Your task to perform on an android device: Open Calendar app then create an event as fitness held on 11th june at 2:30 pm to 3:30 pm at HerFitness,Janakpuri,New Delhi
Image 0: 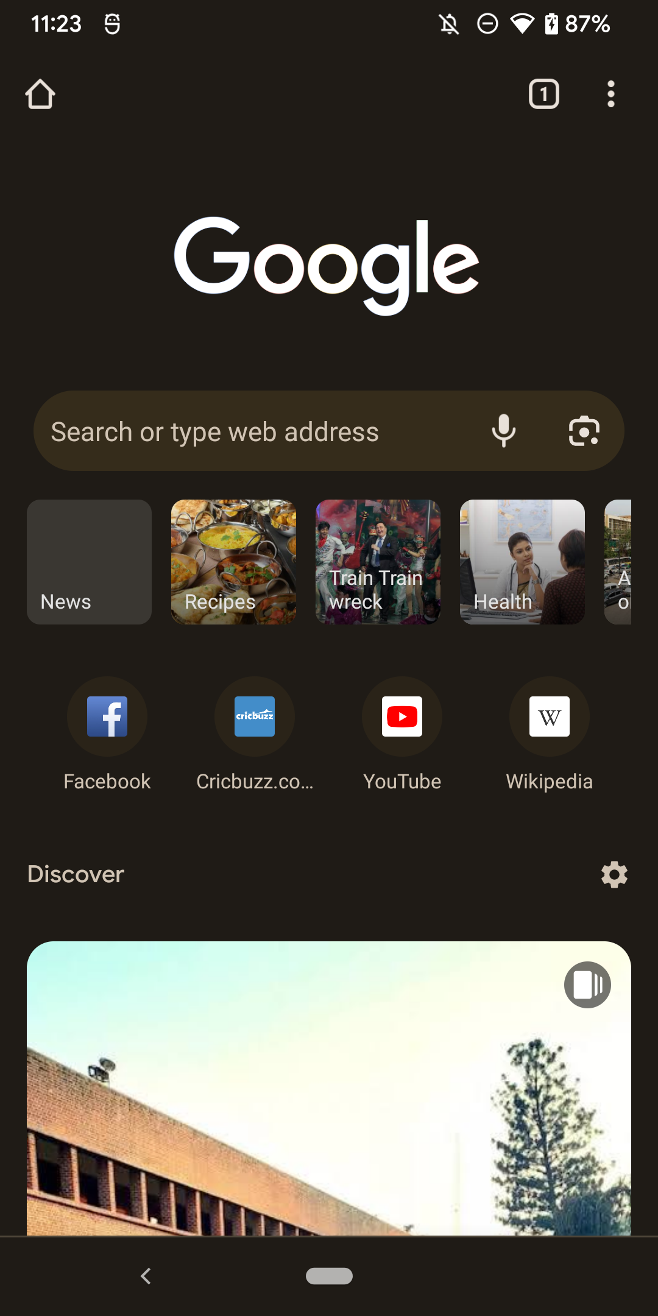
Open Calendar app
Step 0: open app "Calendar"
Image 1: 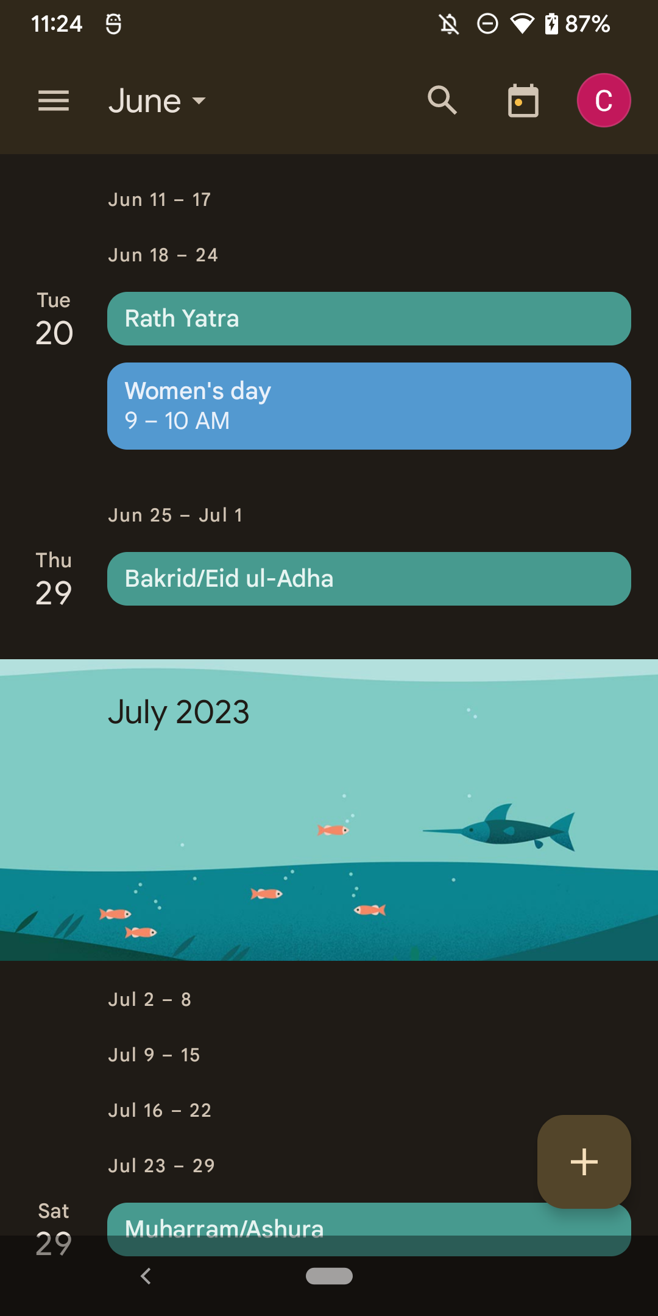
Click on + icon at the bottom right corner
Step 1: click (584, 1162)
Image 3: 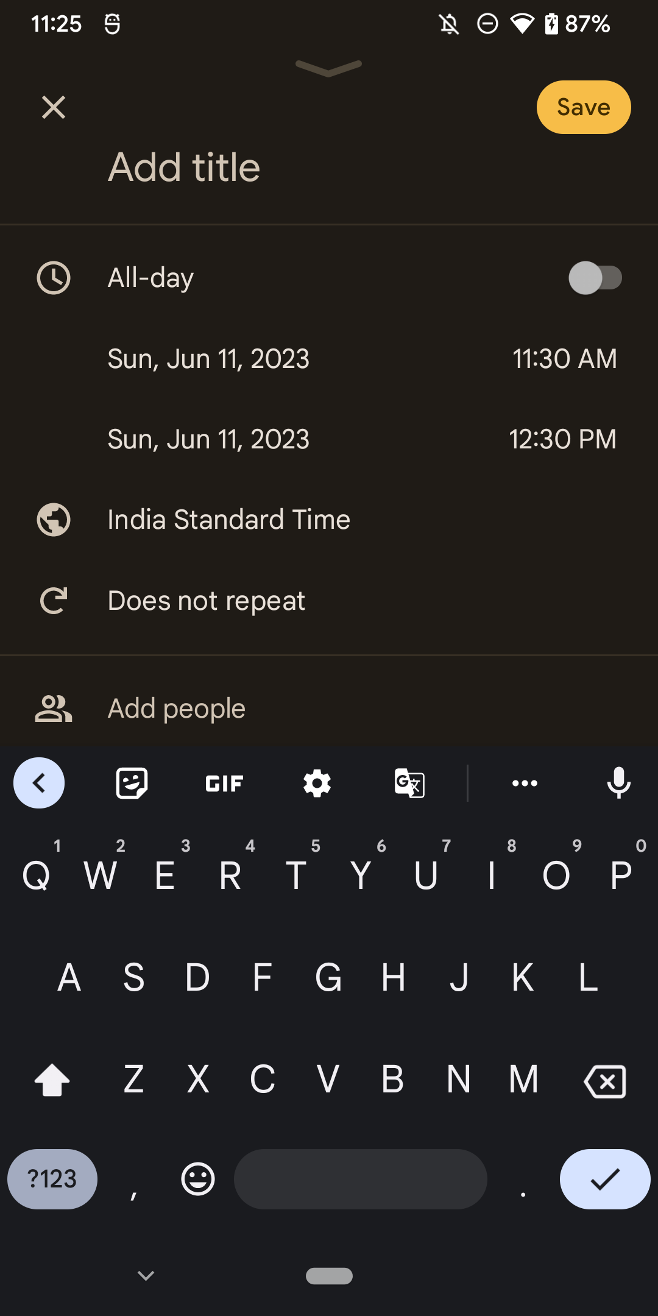
Enter title as fitness
Step 3: type "fitness"
Image 4: 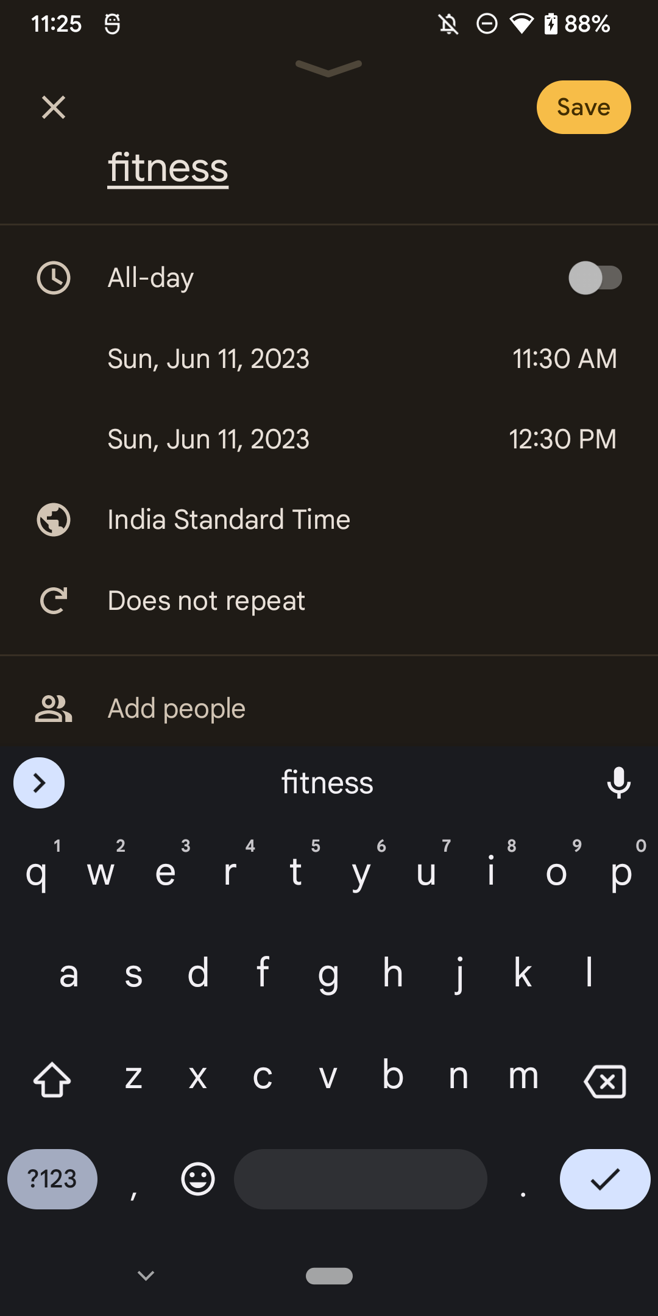
Click on the start date 
Step 4: click (310, 358)
Image 5: 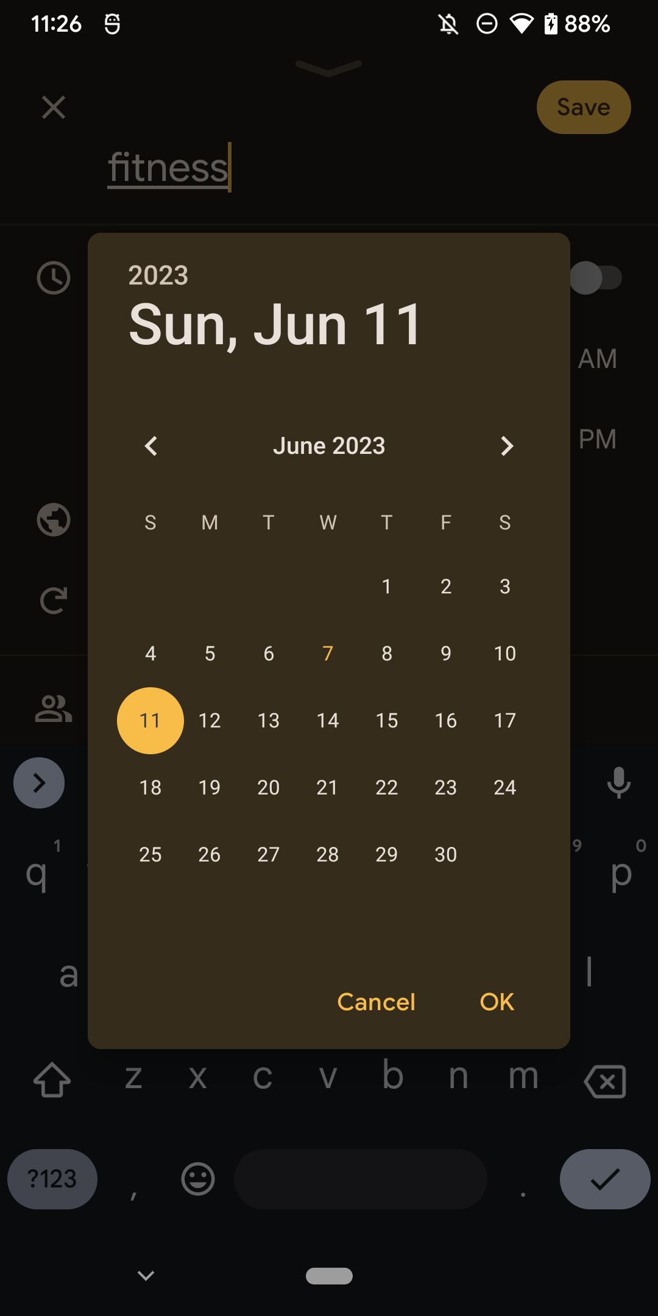
Click on OK button
Step 5: click (497, 1002)
Image 6: 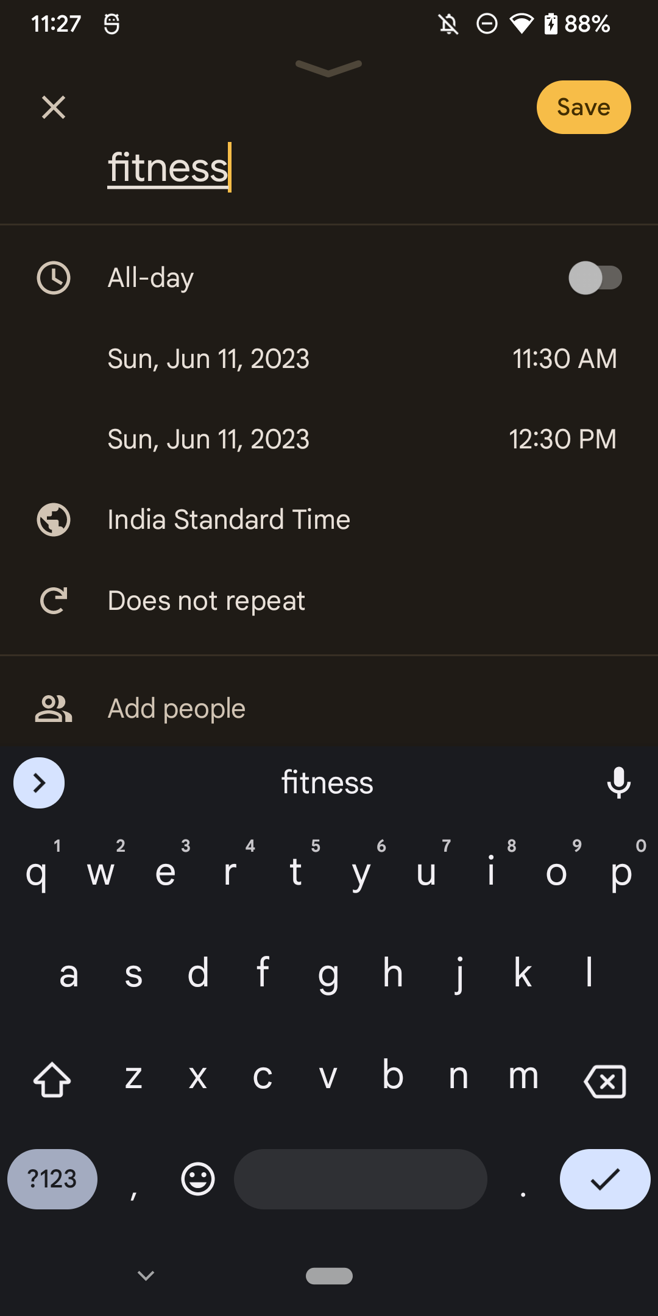
Click on the start time
Step 6: click (565, 358)
Image 7: 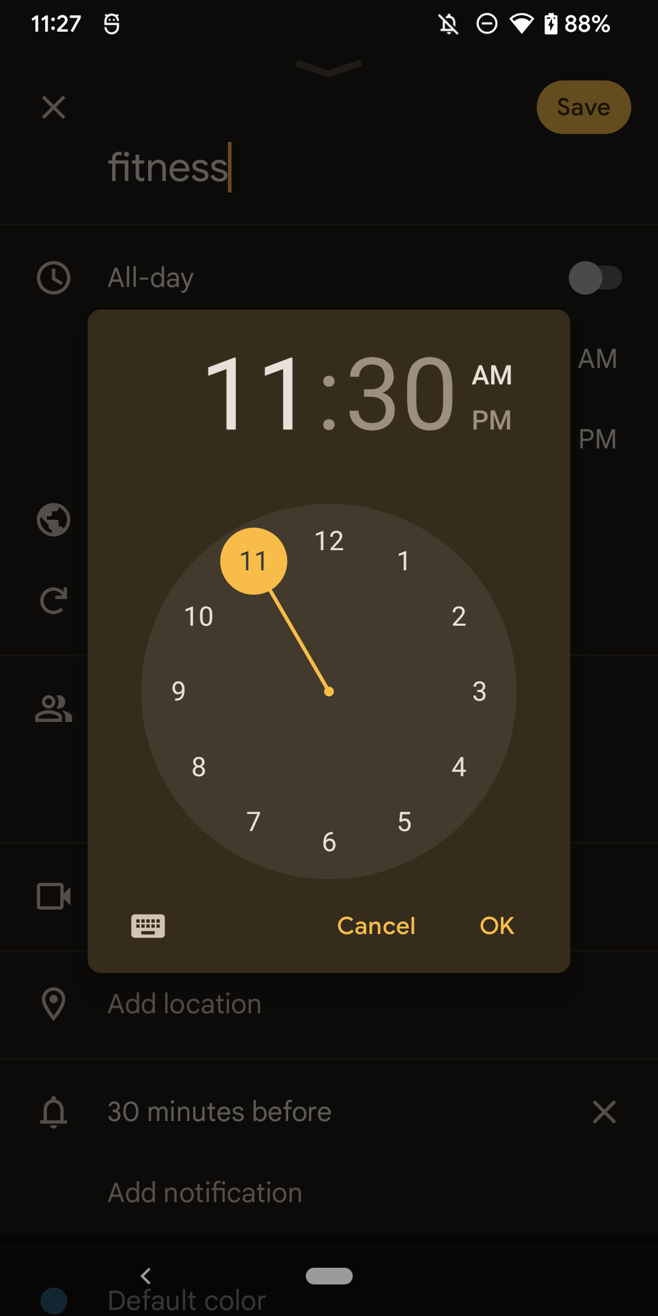
Set time as 2:30 pm
Step 7: click (459, 615)
Image 9: 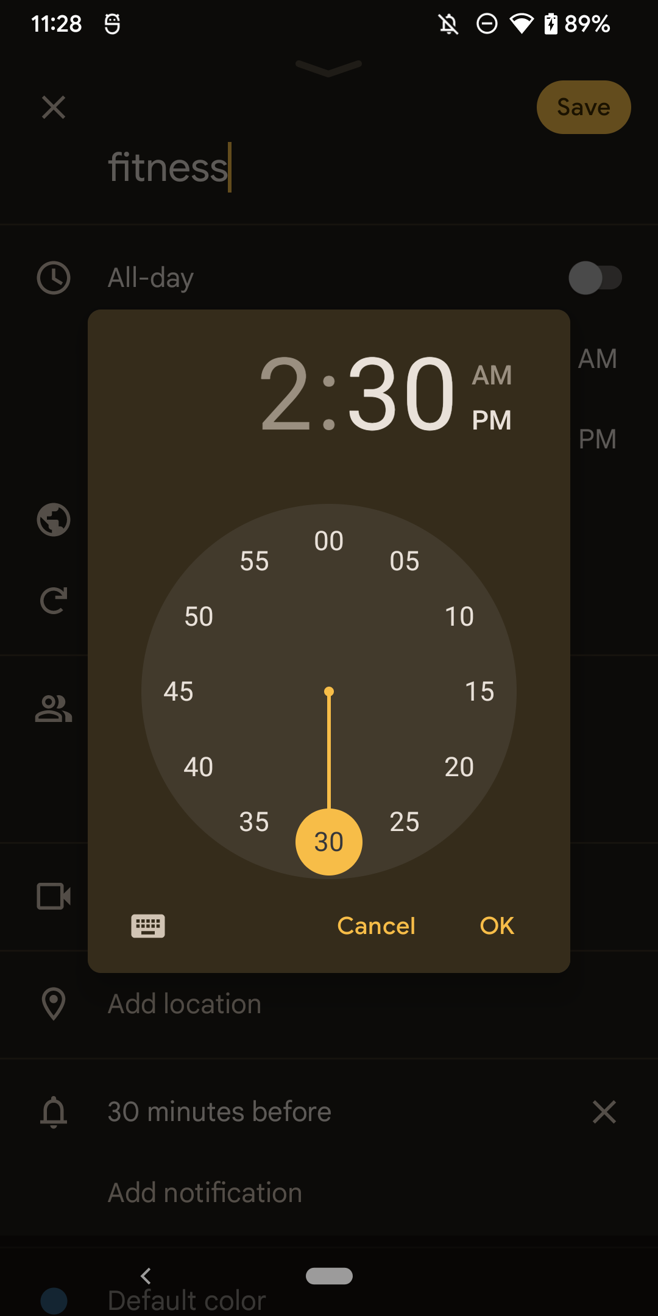
Click on the OK button
Step 9: click (497, 925)
Image 10: 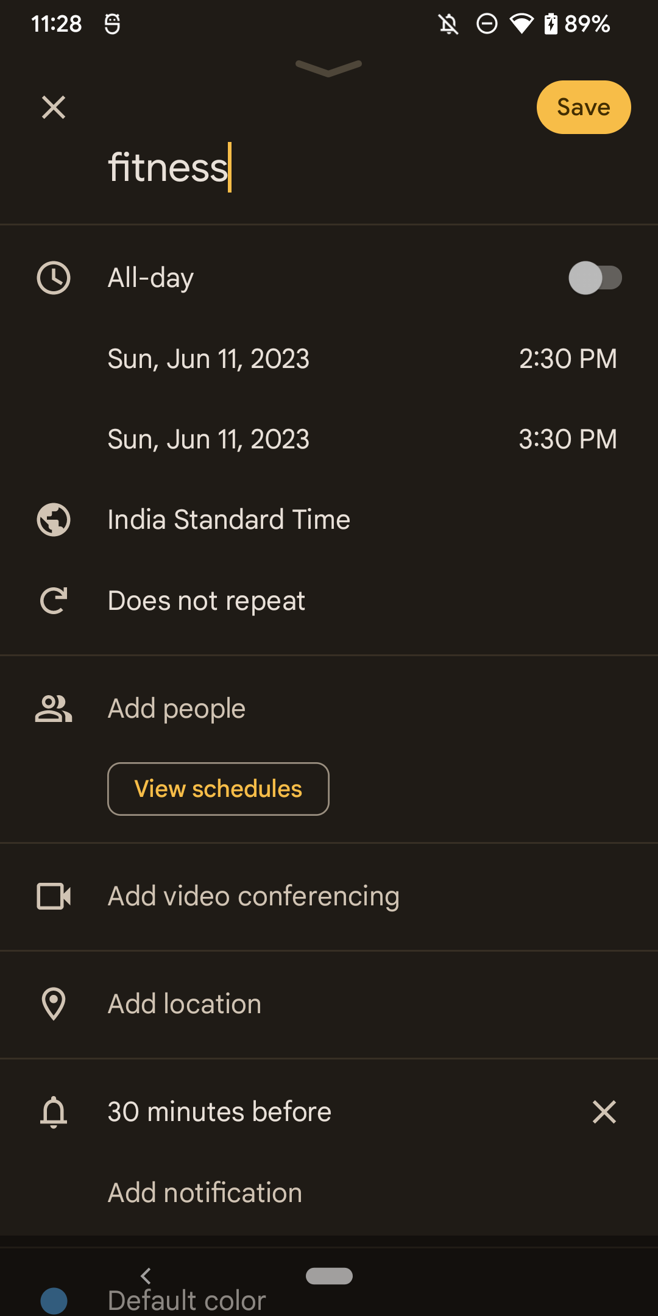
Click on the add location
Step 10: click (329, 1003)
Image 11: 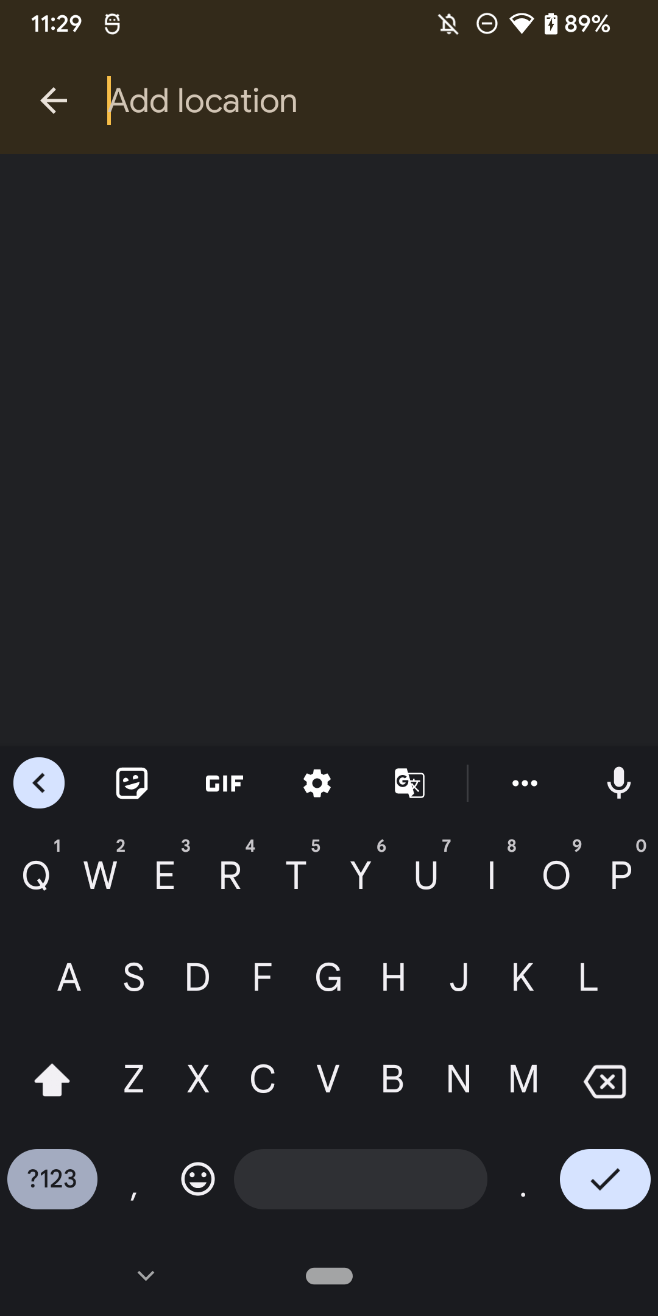
enter location as HerFitness,Janakpuri,New Delhi
Step 11: type "HerFitness Janakpuri"
Image 12: 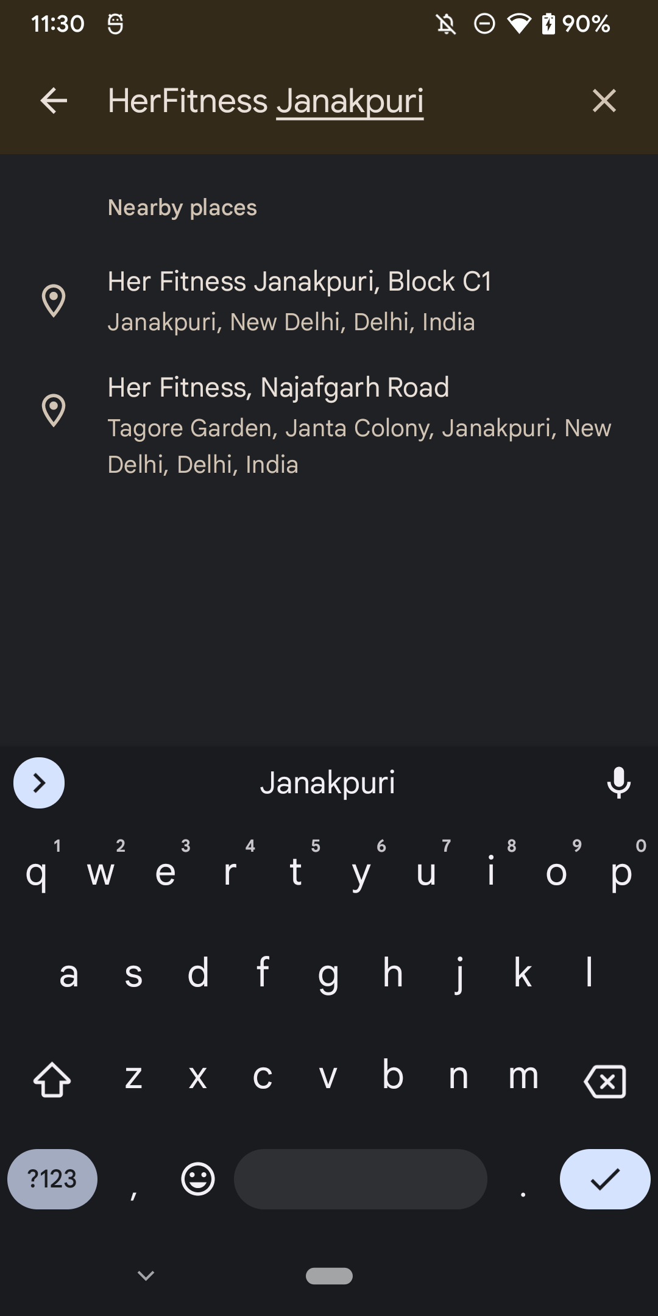
Click on the first result
Step 12: click (329, 301)
Image 13: 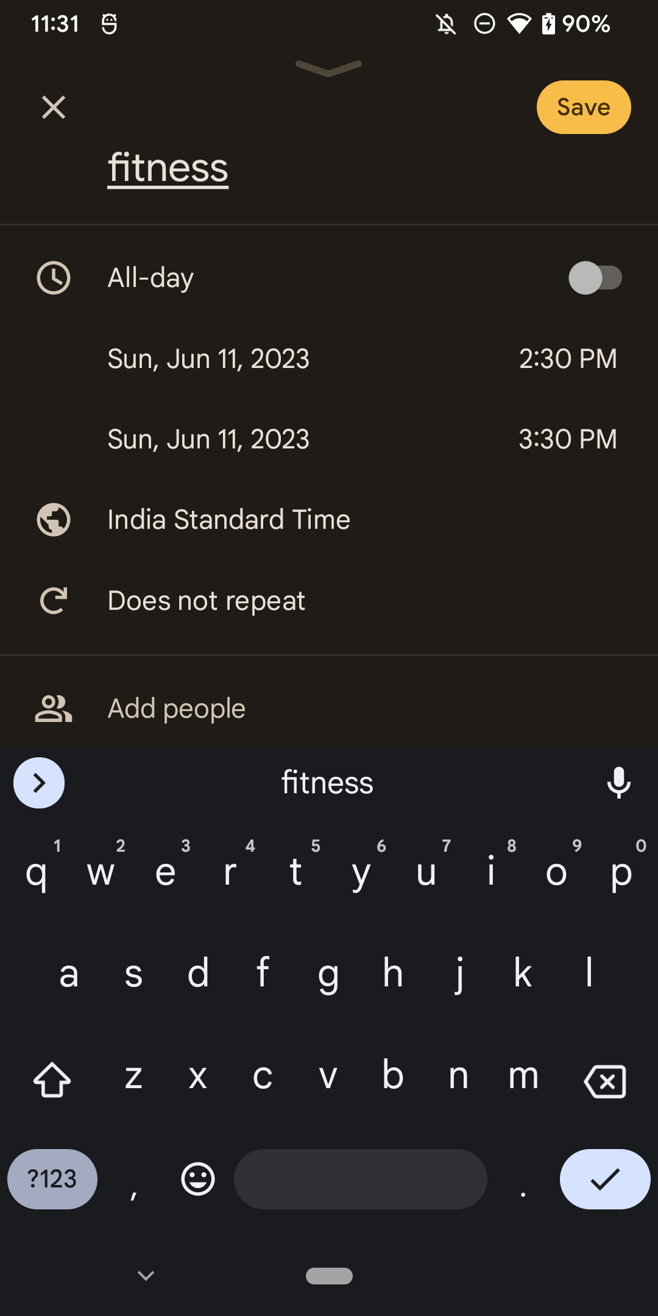
Click on the tick icon on the keyboard
Step 13: click (605, 1187)
Image 14: 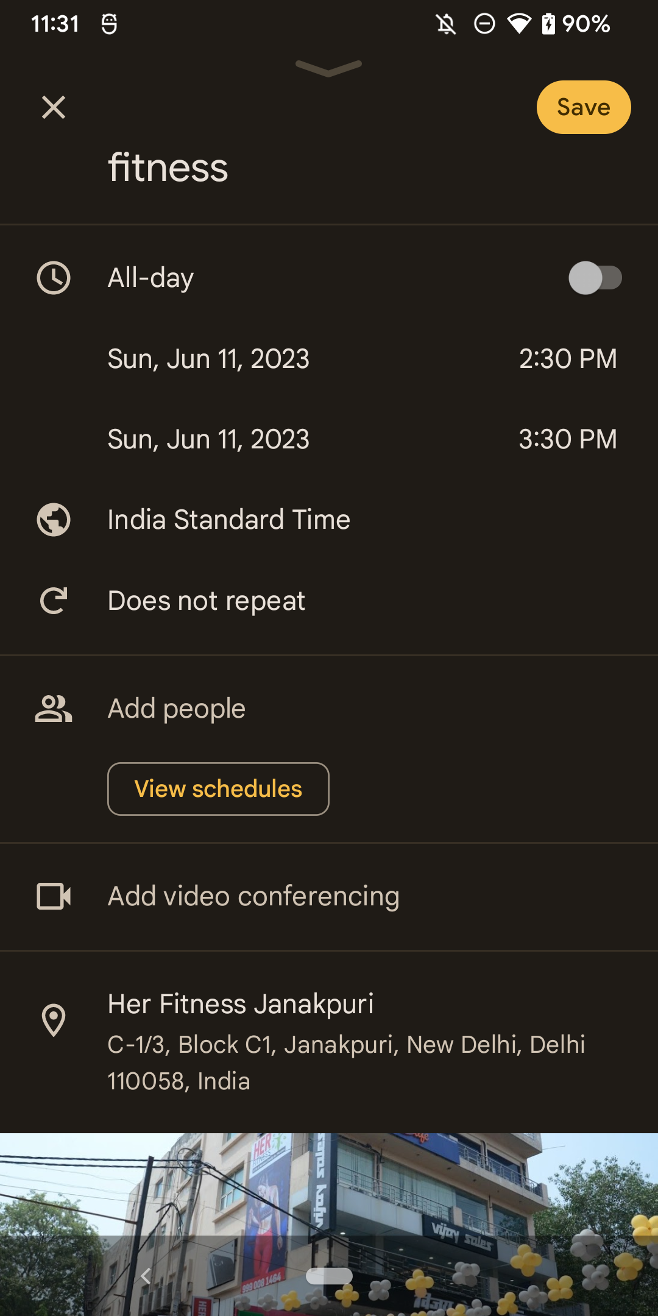
Click on the save button at the top right corner
Step 14: click (584, 107)